Your task to perform on an android device: Find business class from Seattle to Rome on Booking.com departing September 02, 2023 and returning September 11, 2023 
Image 0: 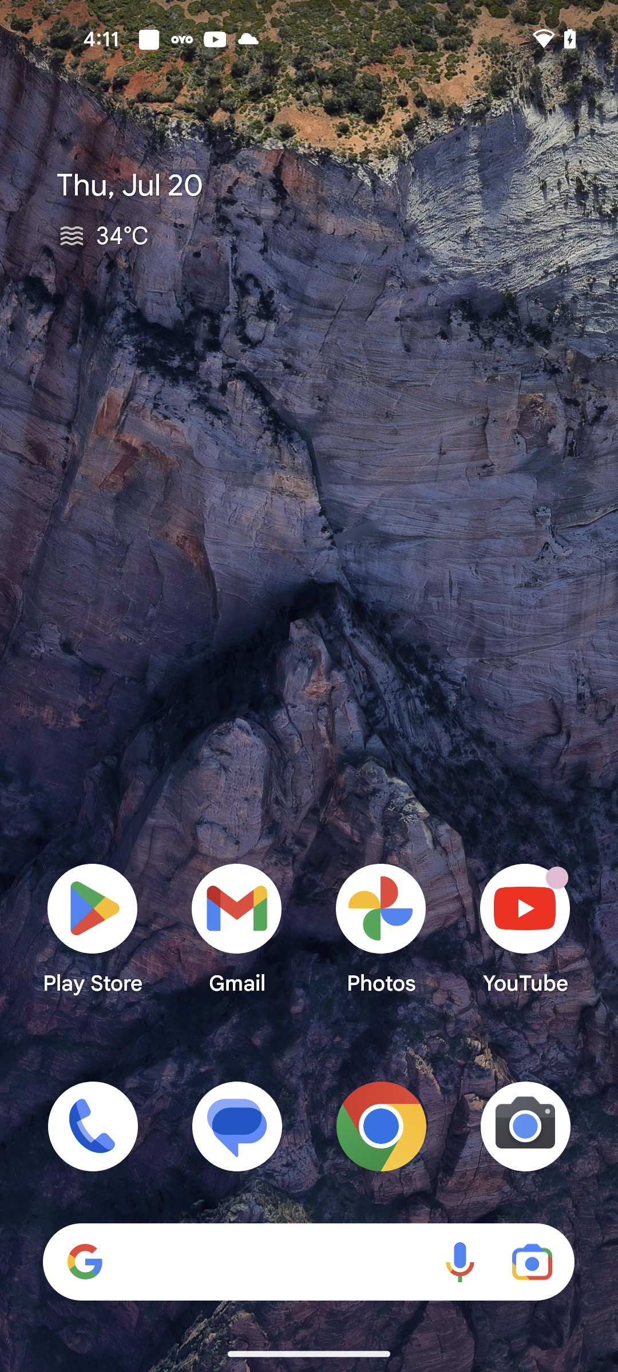
Open Booking.com app
Step 0: open app "Booking.com"
Image 1: 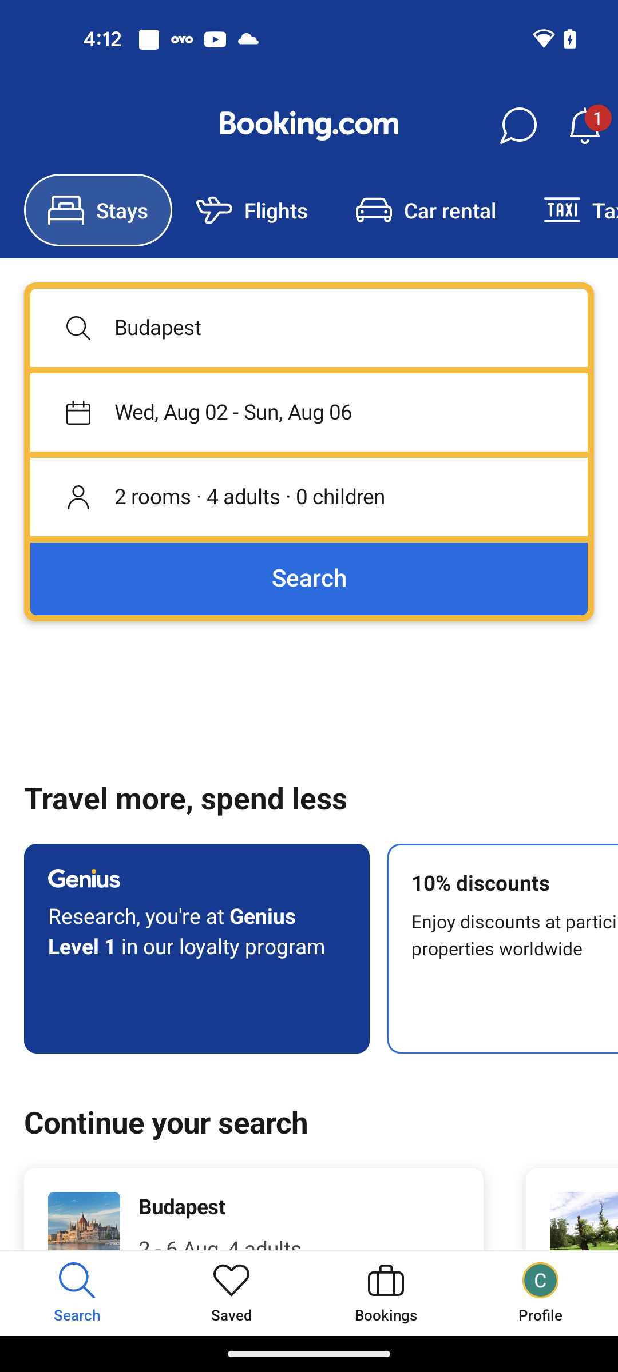
Go to the Flights tab
Step 1: click (276, 210)
Image 2: 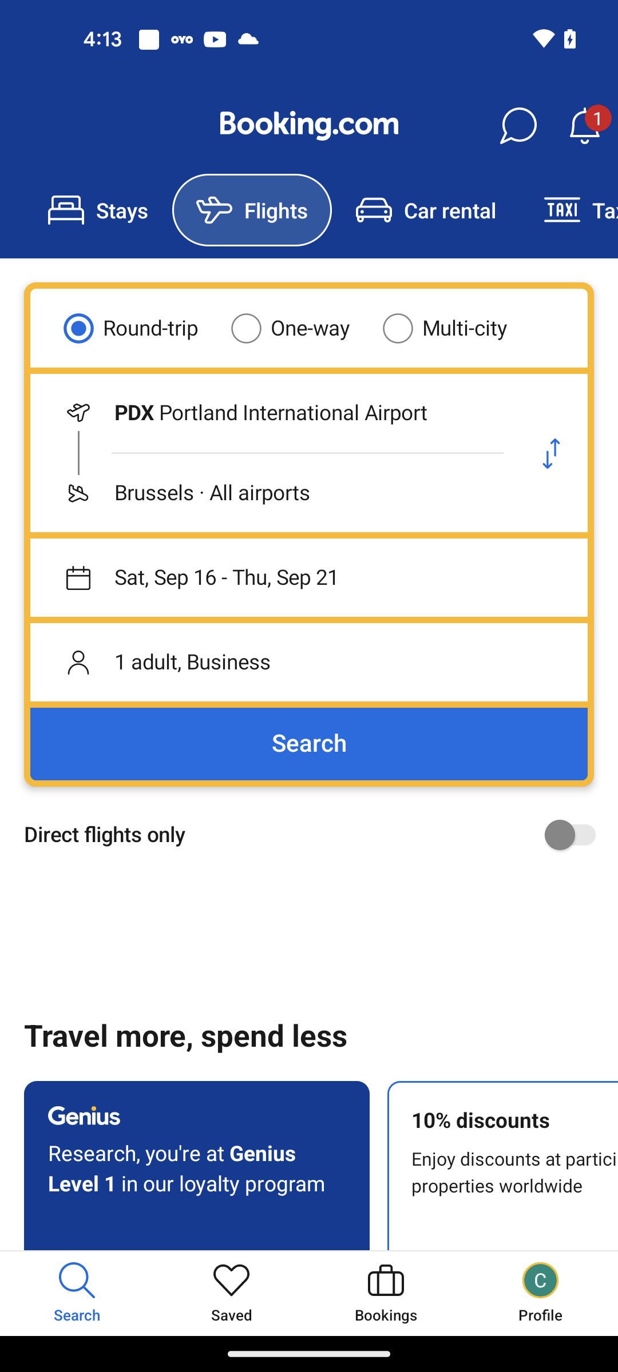
Go to the Departure city section
Step 2: click (273, 413)
Image 3: 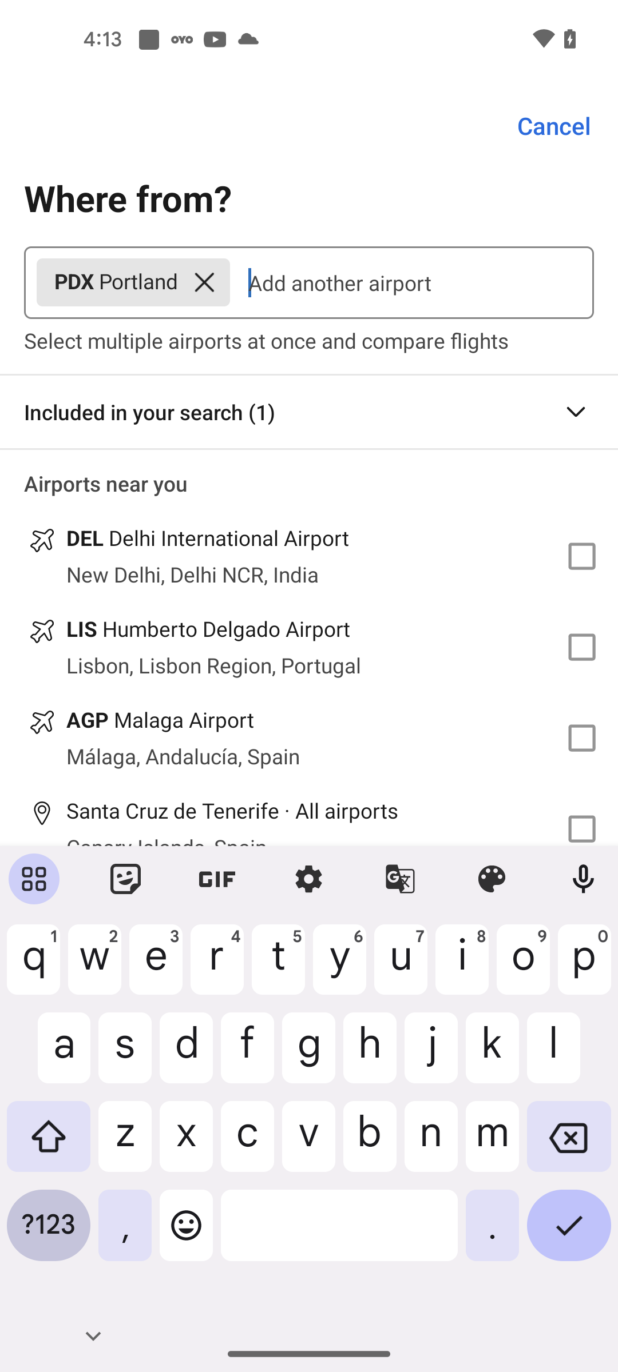
Clear the search bar
Step 3: click (204, 282)
Image 4: 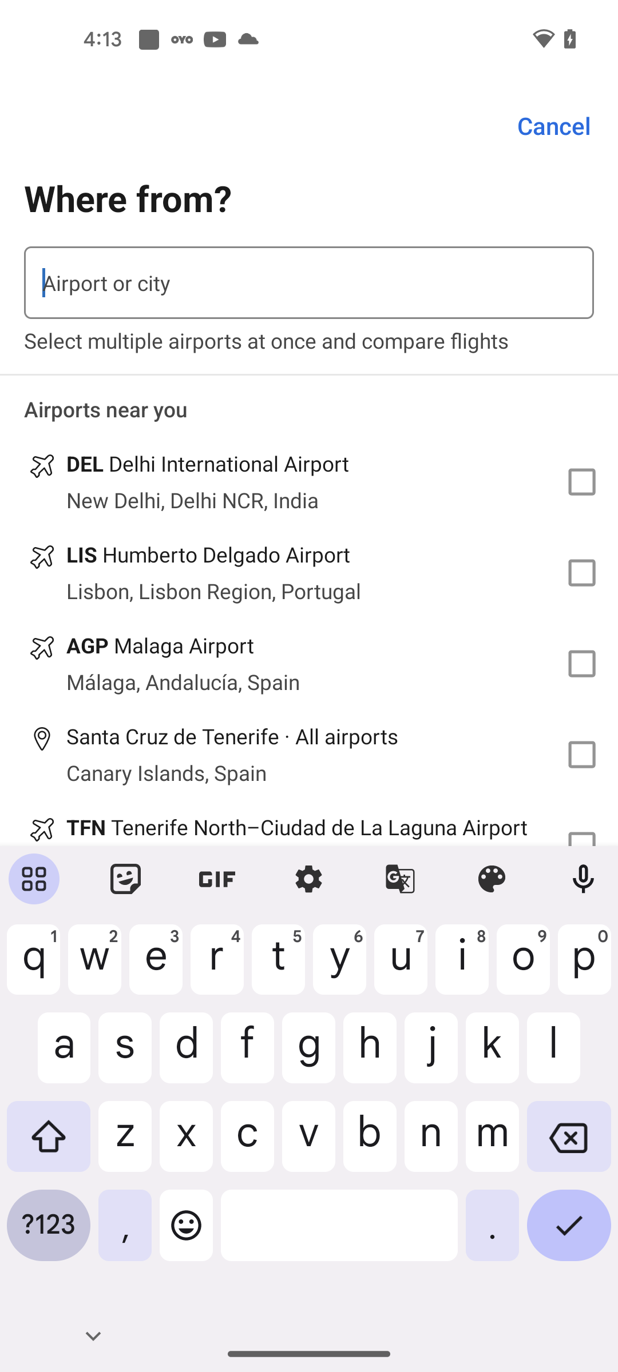
Search for Seattle City
Step 4: type "Seattle"
Image 7: 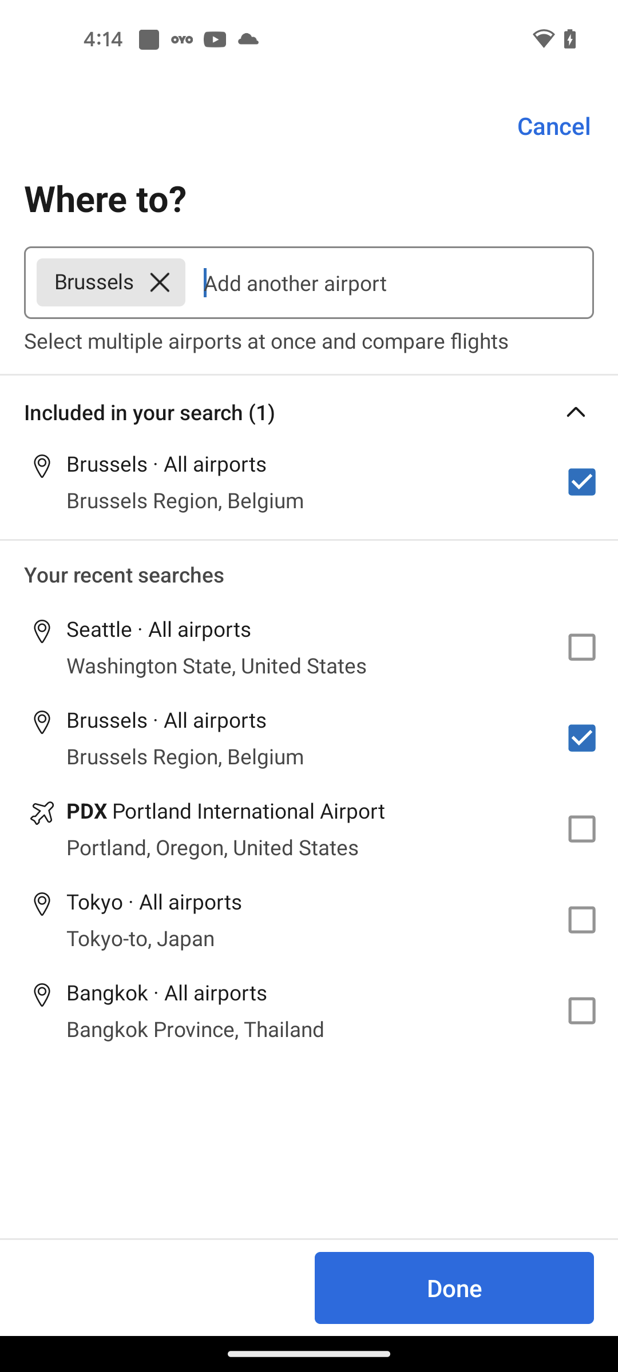
Clear the Search bar
Step 7: click (160, 282)
Image 8: 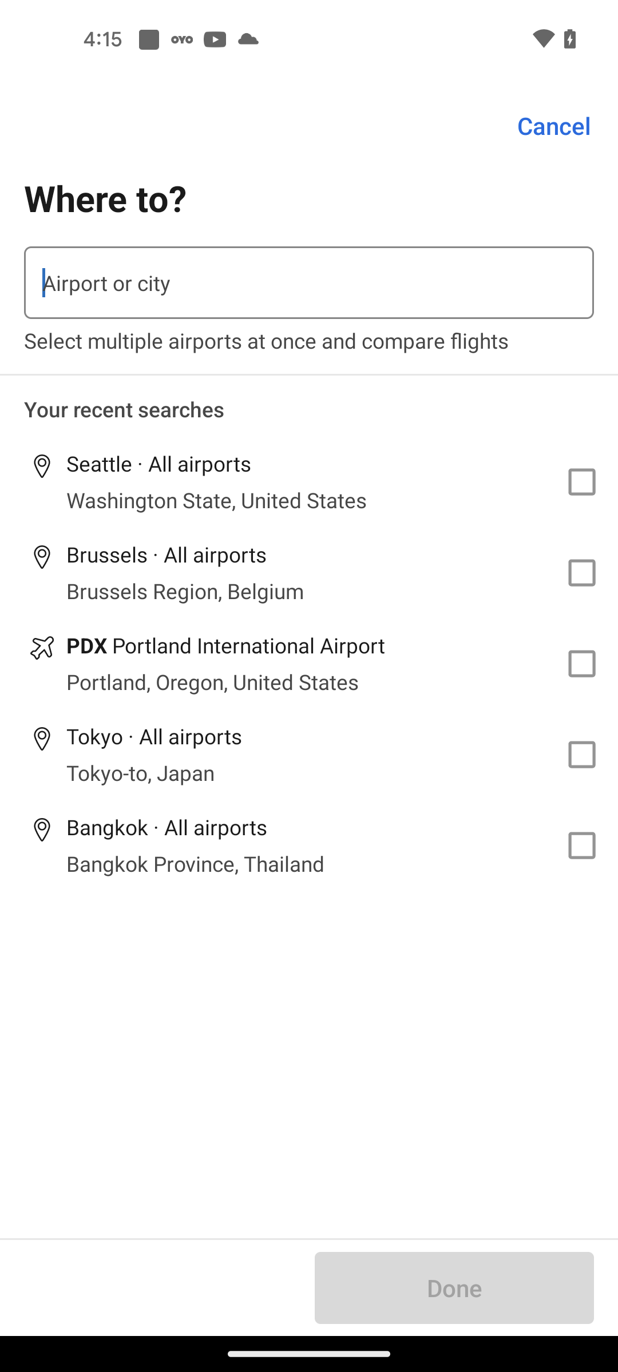
Search for Rome city
Step 8: type "Rome"
Image 9: 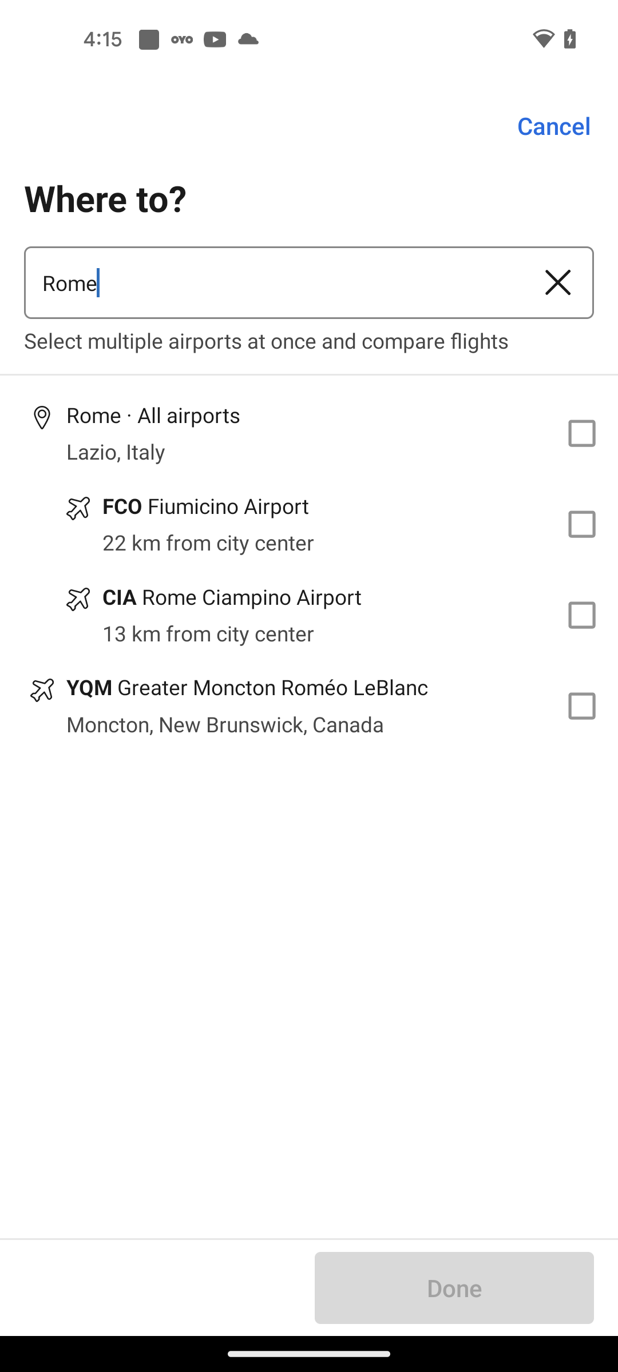
Click on the first search result
Step 9: click (300, 451)
Image 10: 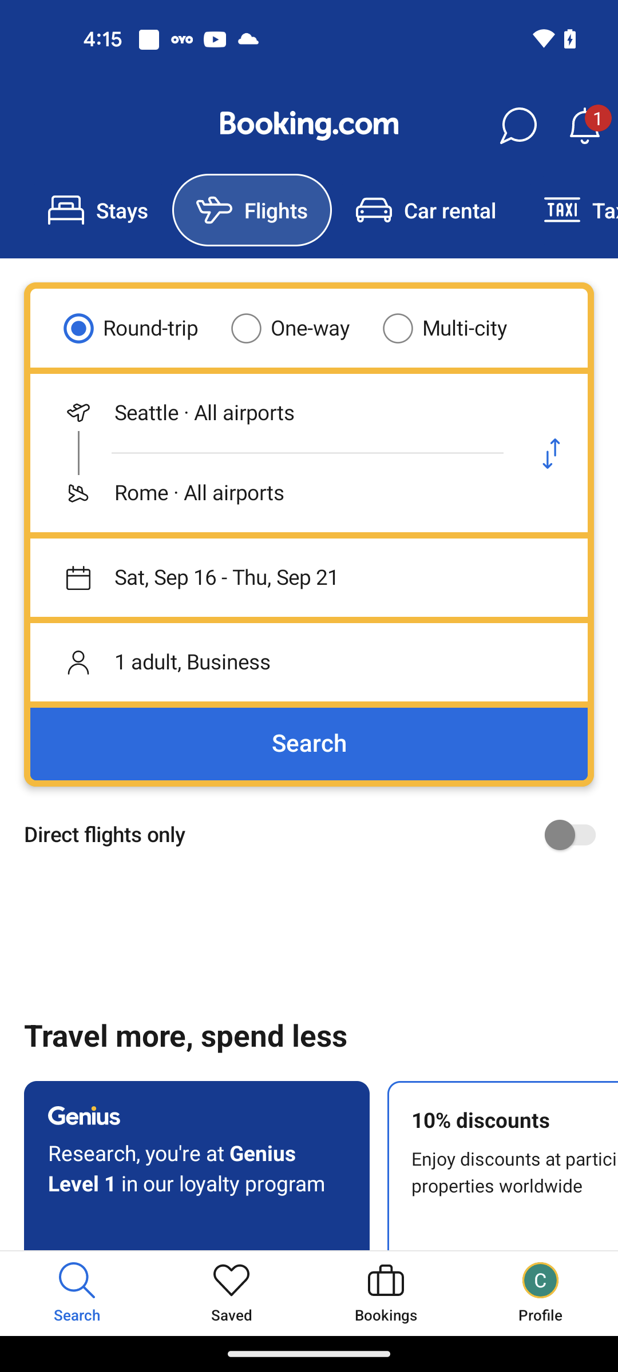
Go to the Date section
Step 10: click (309, 577)
Image 11: 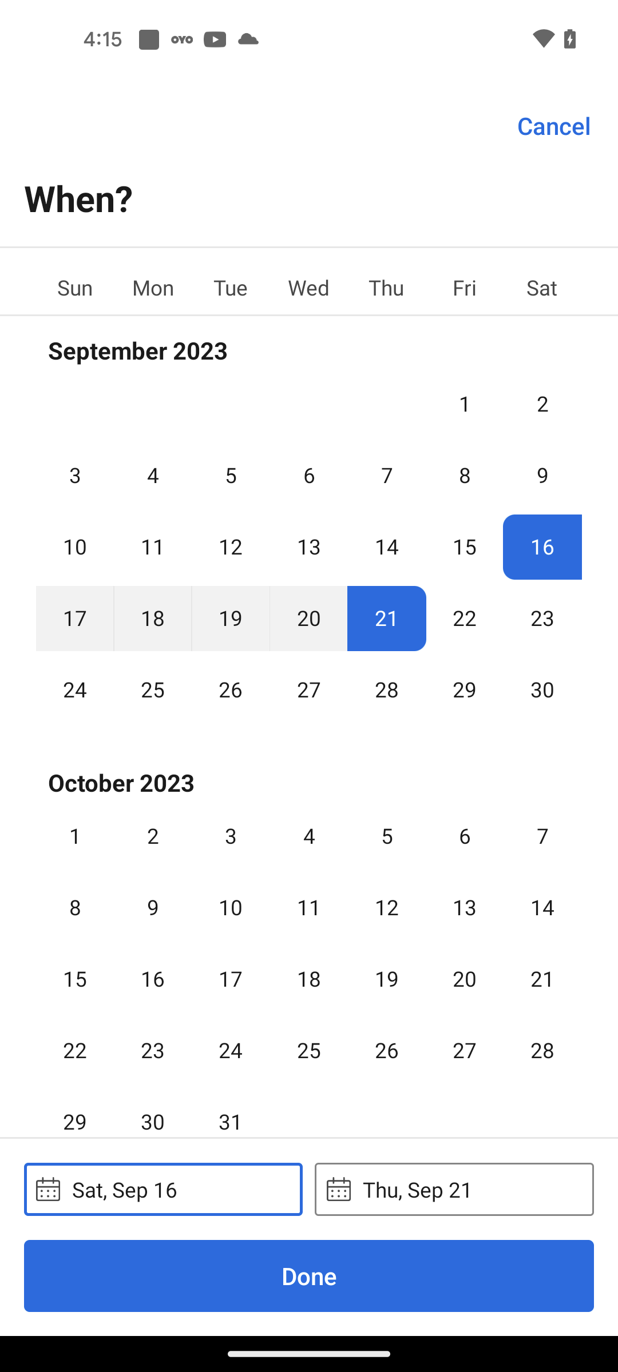
Select the Departure date 02, september 2023
Step 11: click (542, 403)
Image 12: 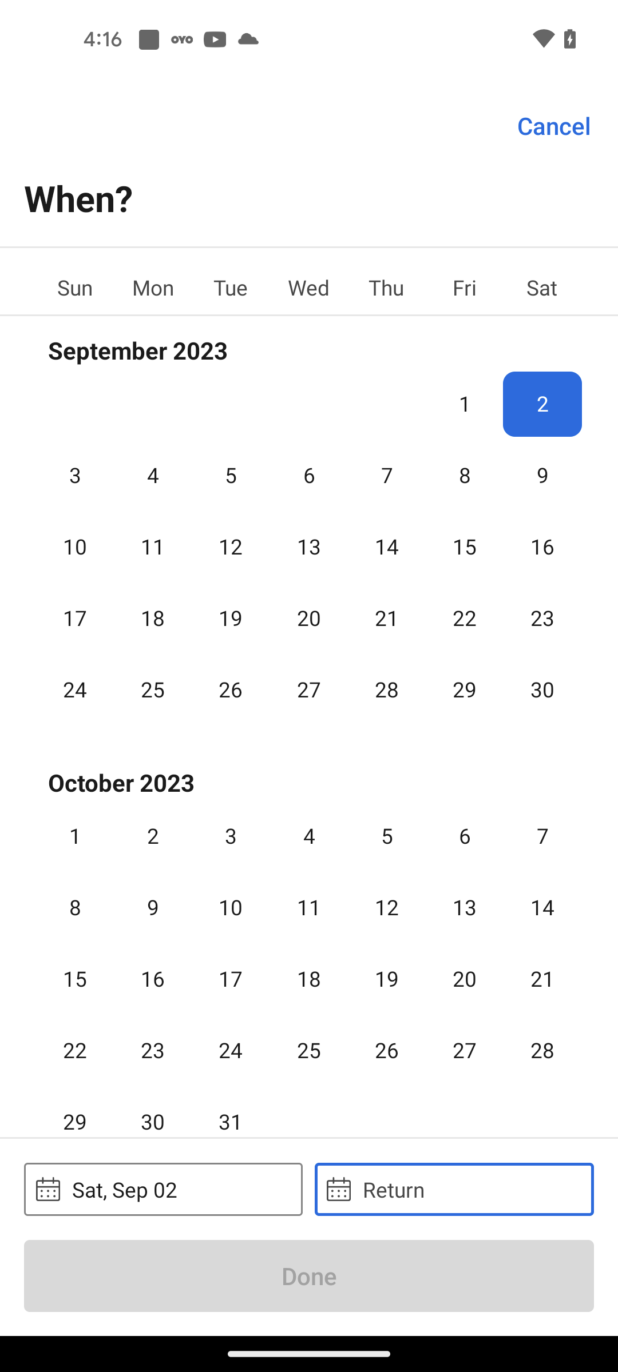
Select the Returning date 11, September 2023
Step 12: click (153, 535)
Image 13: 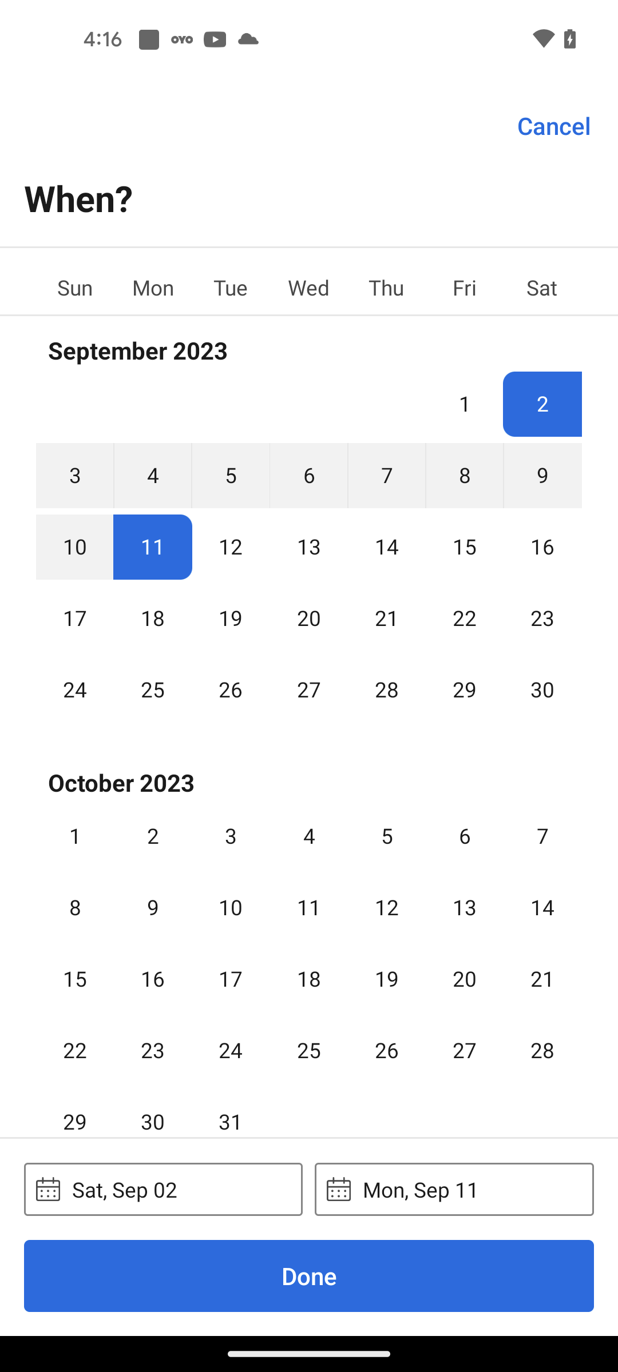
Click on the done button at the bottom of the screen
Step 13: click (309, 1276)
Image 15: 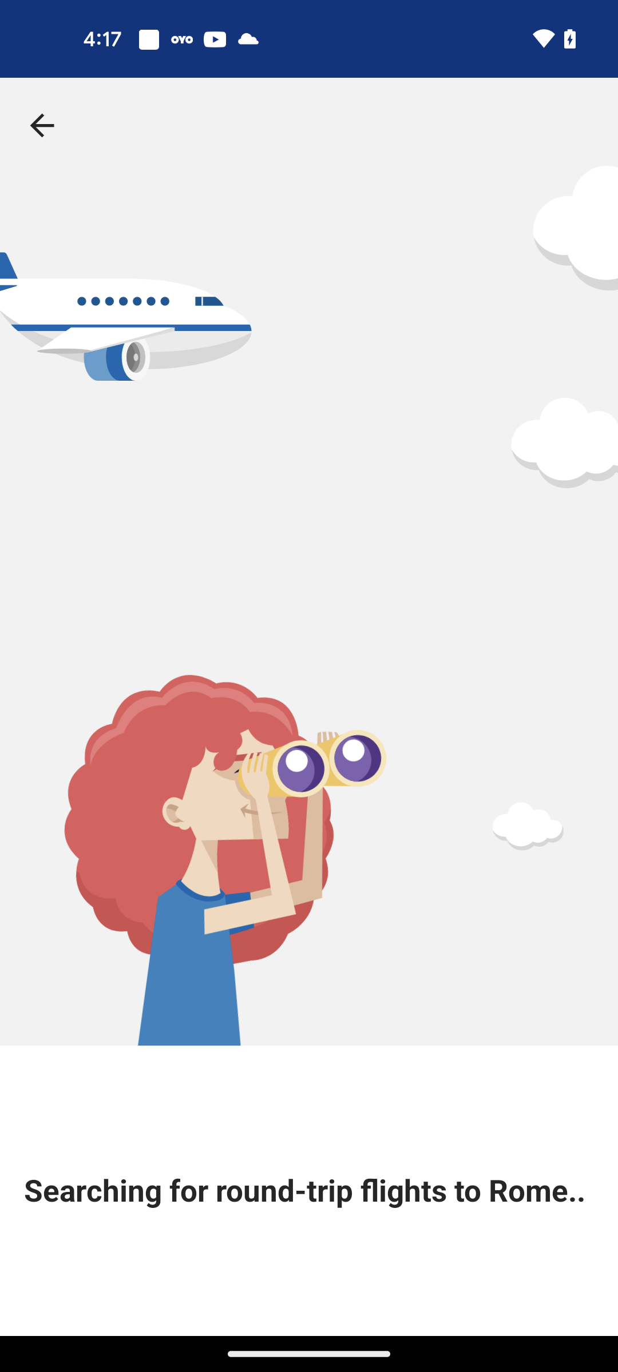
Click on the Search button
Step 15: wait